Your task to perform on an android device: I want to read the community posts for ideas and to learn. 
Image 1: 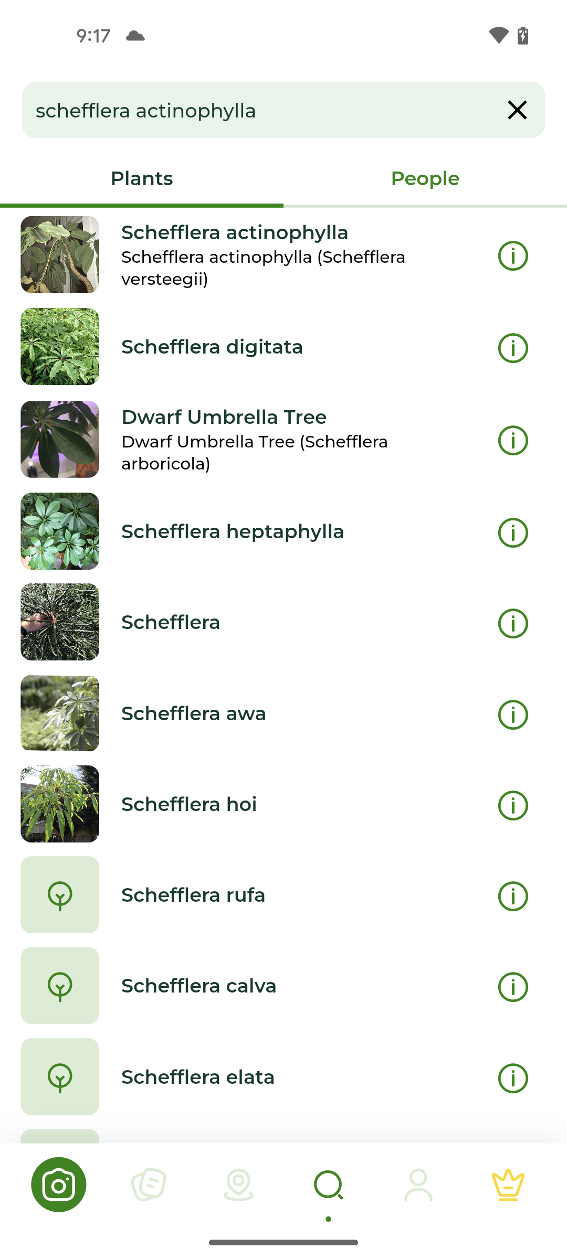
click on the post icon
Step 1: click (146, 1191)
Image 2: 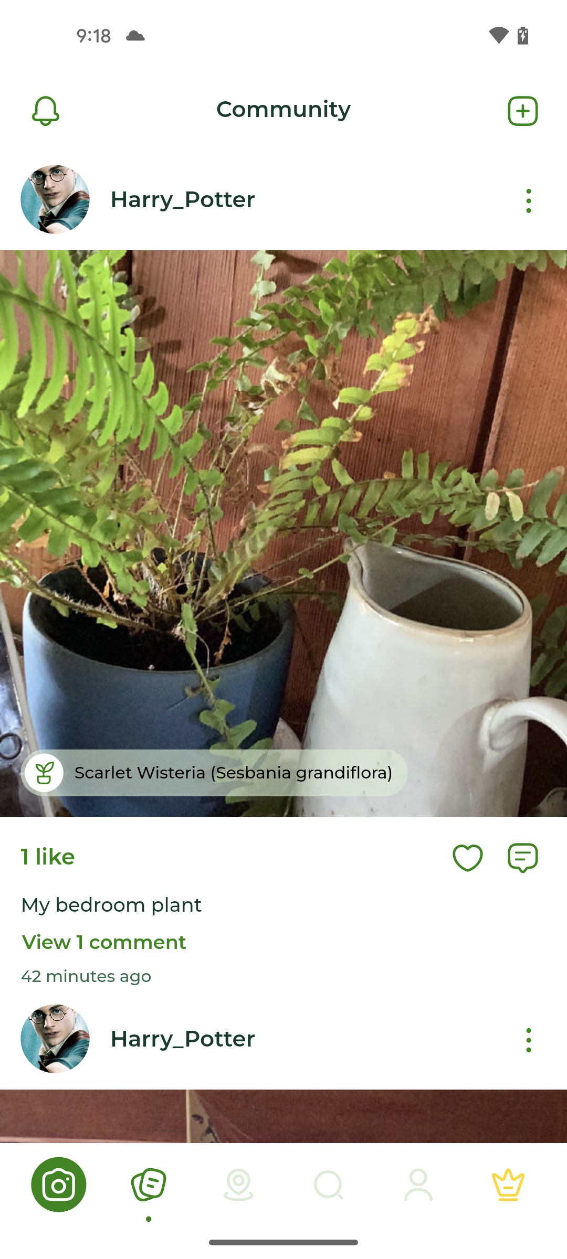
scroll down to see community posts
Step 2: scroll down
Image 3: 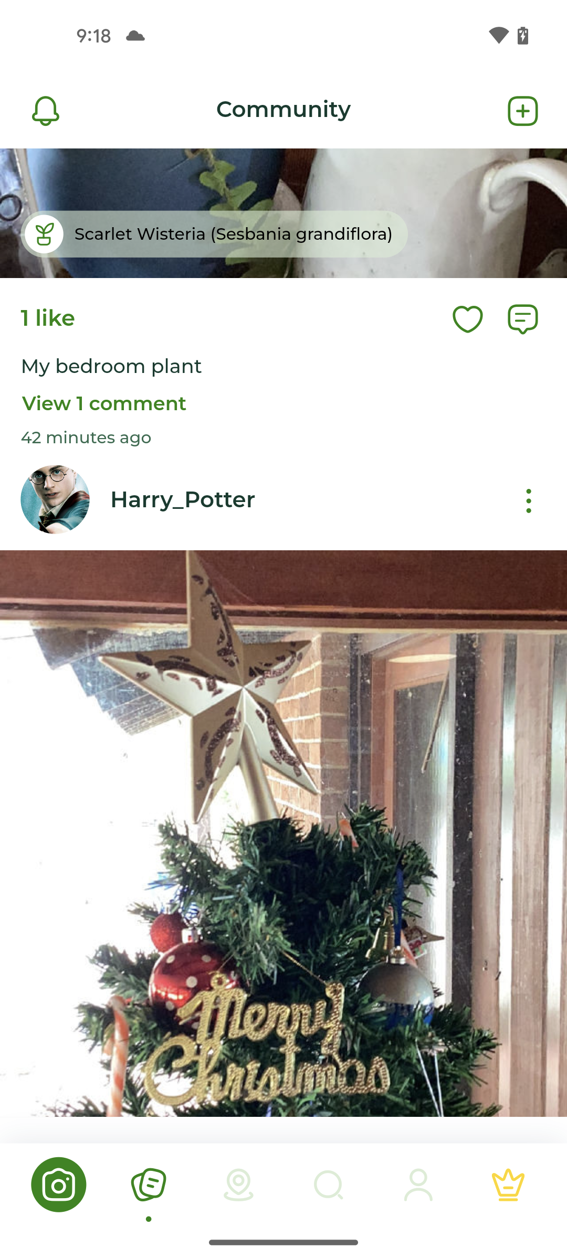
scroll down to see community posts
Step 3: scroll down